Your task to perform on an android device: I want to set up my upcoming events notifications before 5 minutes, because 30 minutes is too early for me.
Image 0: 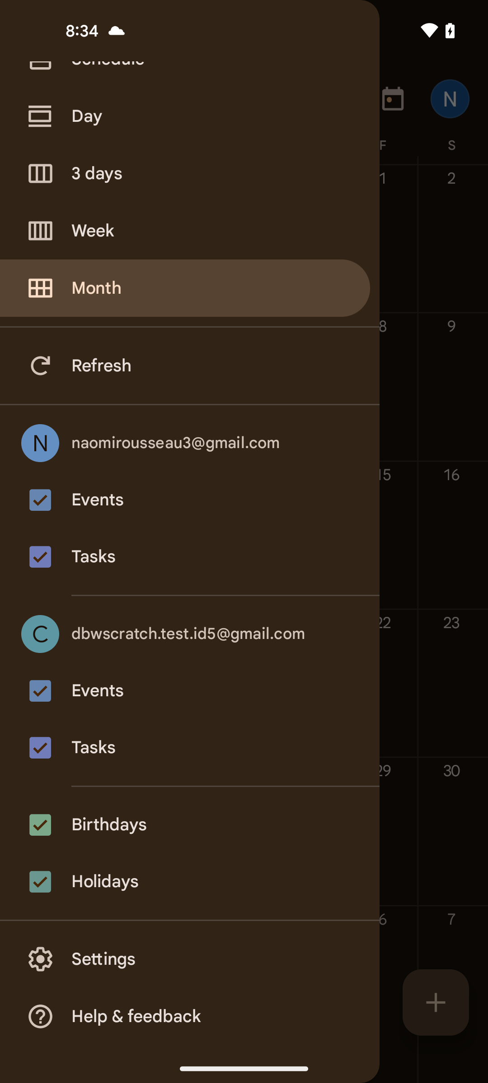
Tap on the settings option
Step 0: click (107, 981)
Image 1: 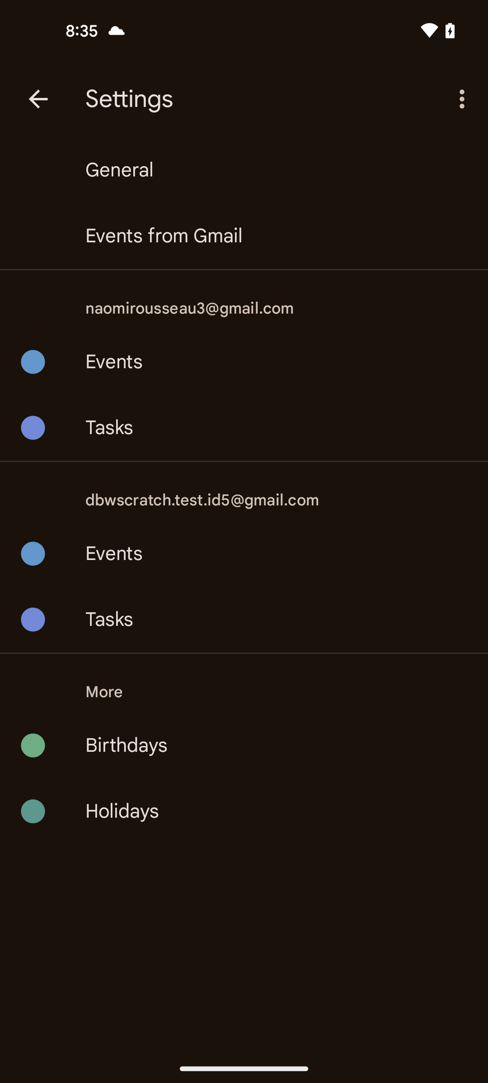
Select the events option under naomirousseau3@gmail.com
Step 1: click (114, 361)
Image 2: 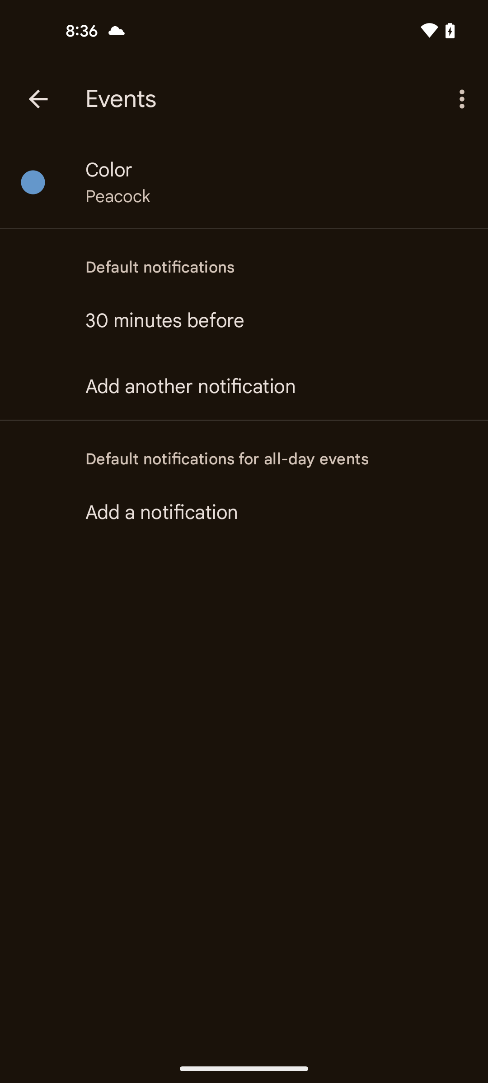
Tap on the 30 minutes before option
Step 2: click (277, 320)
Image 3: 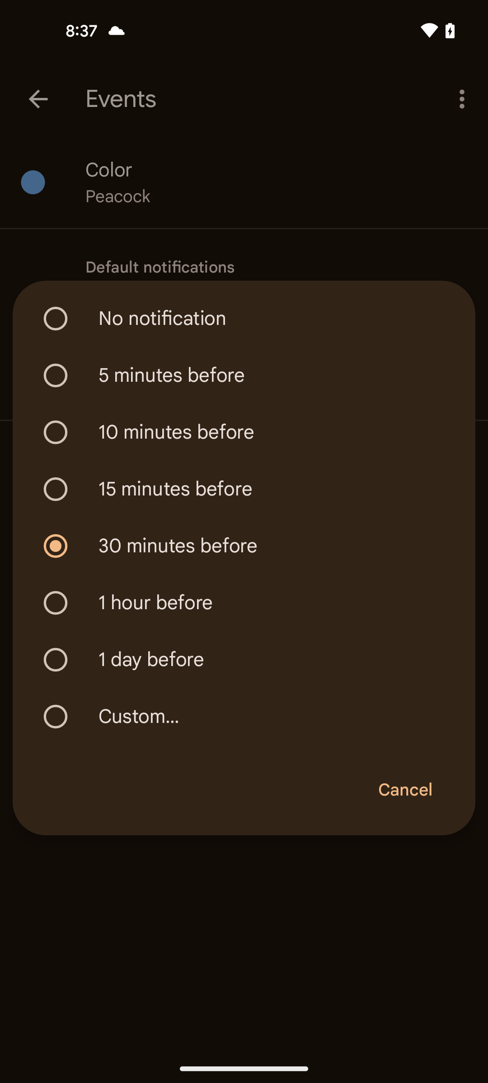
Select the 5 minutes before notification option
Step 3: click (244, 375)